Your task to perform on an android device: To help me be productive throughout the day, open the Evolve app. I would want to listen to a personalised guided meditation called quiet your racing mind.
Image 0: 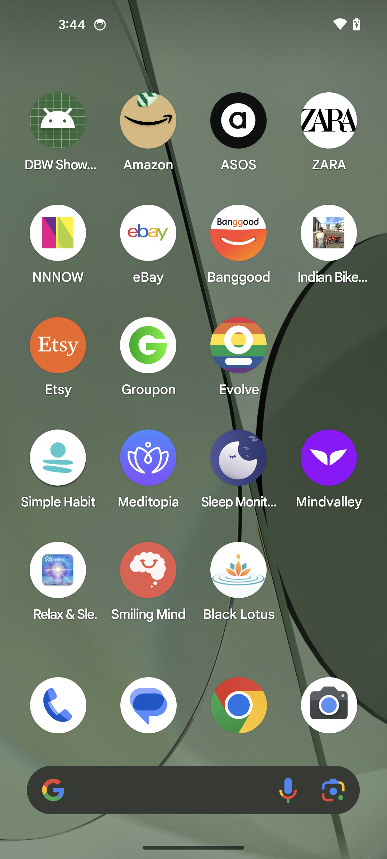
Open the Evolve app
Step 0: open app "Evolve"
Image 1: 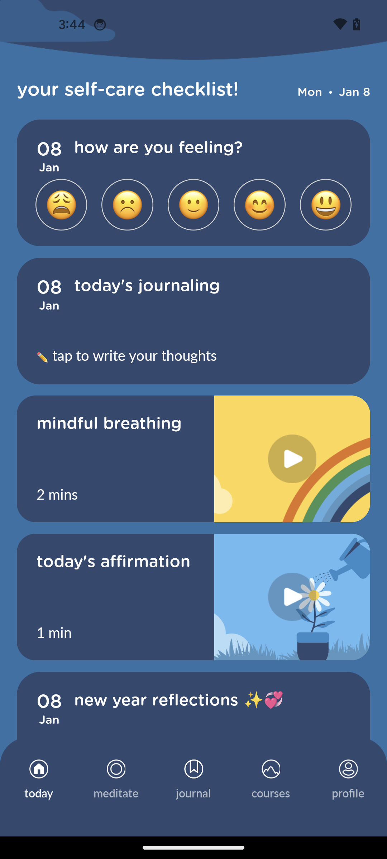
Go to the meditate tab
Step 1: click (193, 753)
Image 2: 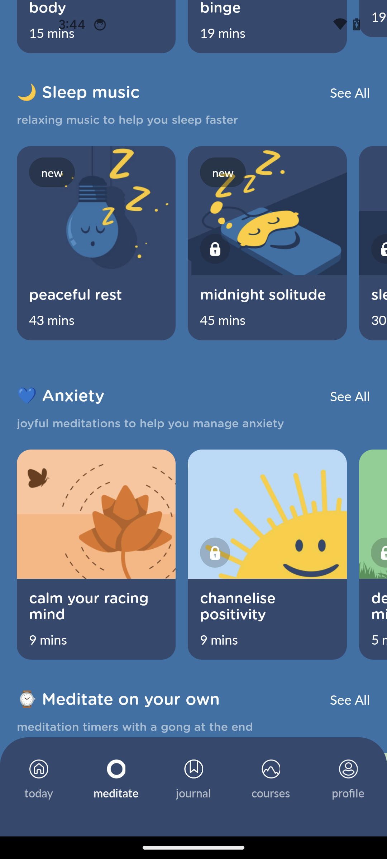
Click on the Calm your racing mind meditation
Step 2: click (96, 601)
Image 3: 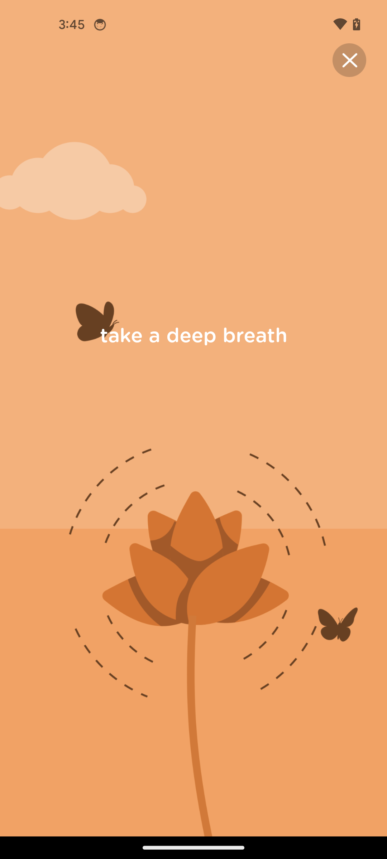
Click on the Calm your racing mind meditation
Step 3: wait